Your task to perform on an android device: Go to Google Maps and find directions to  Manorhaven Beach Park for this Saturday and save the address as Escape de ville
Image 0: 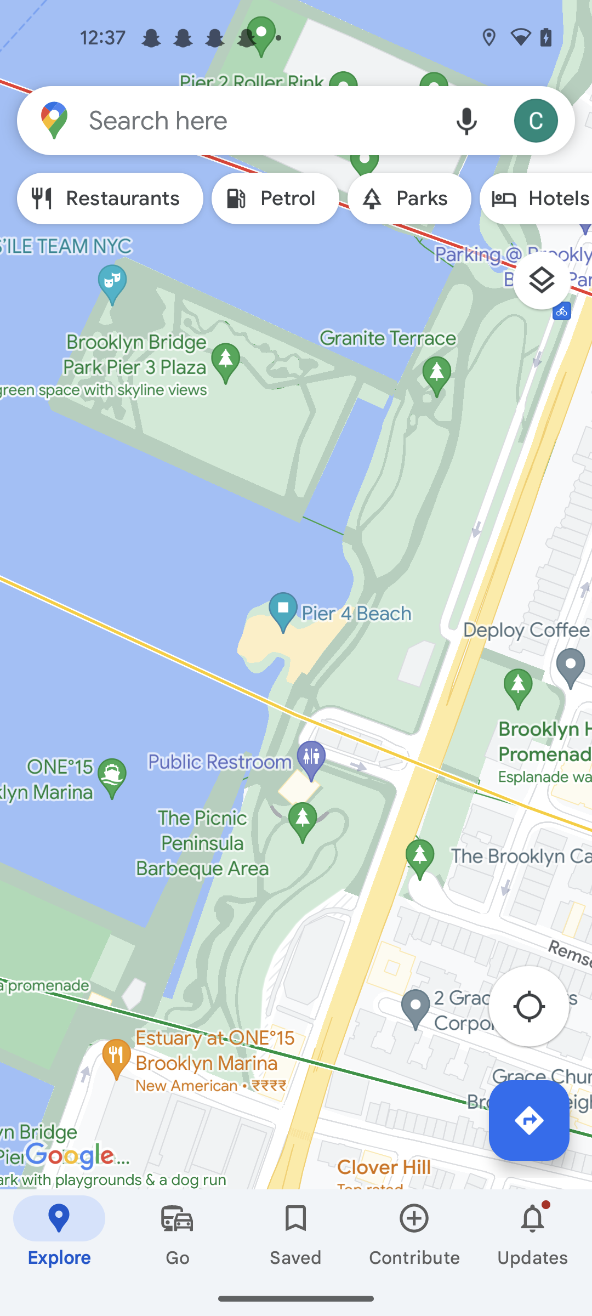
Click on the search bar at the top of the screen 
Step 0: click (260, 120)
Image 1: 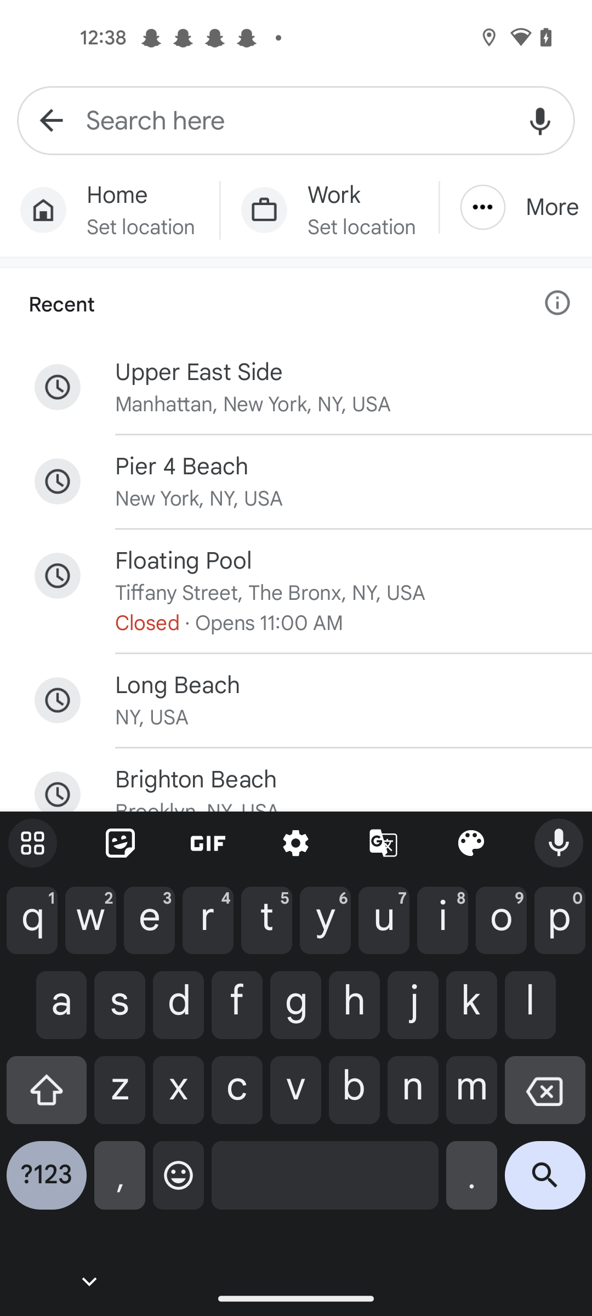
Enter a location as Manorhaven Beach Park
Step 1: type "Manorhaven Beach Park"
Image 2: 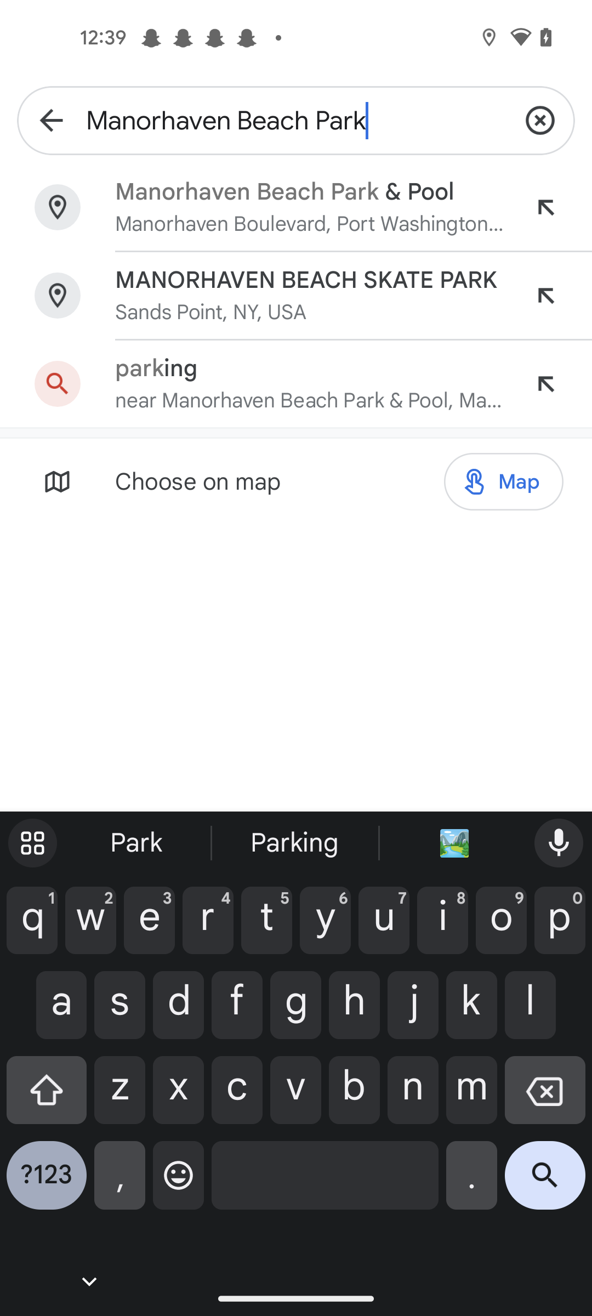
Click on the first result 
Step 2: click (310, 224)
Image 3: 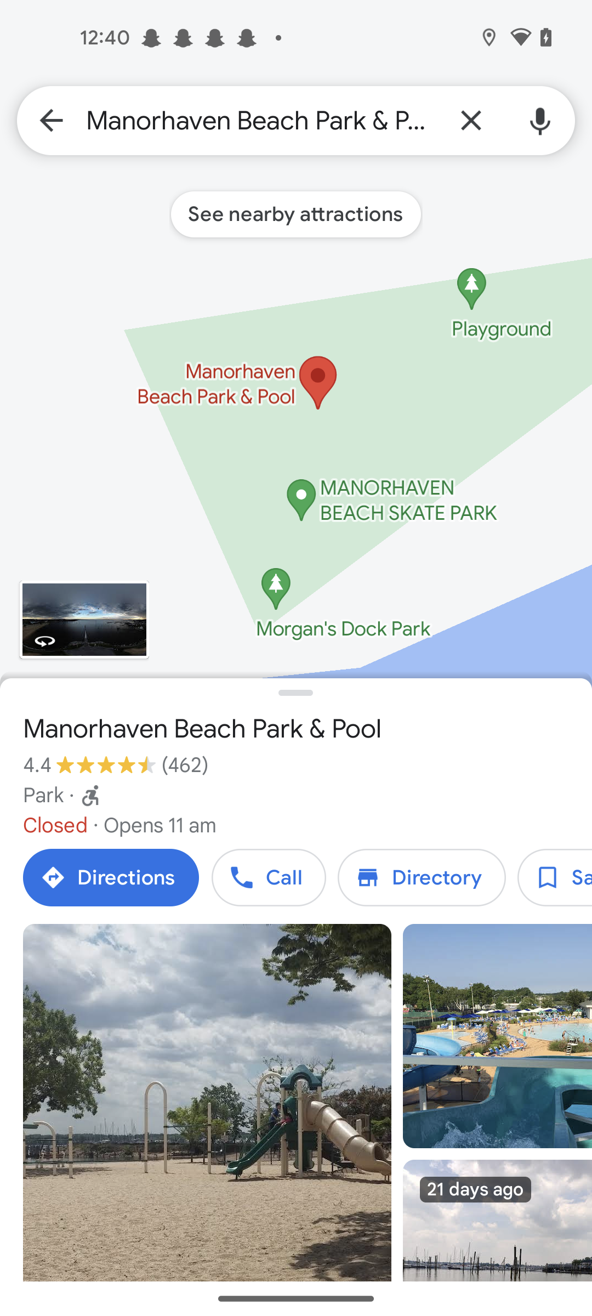
Click on the save icon of the screen
Step 3: click (555, 877)
Image 4: 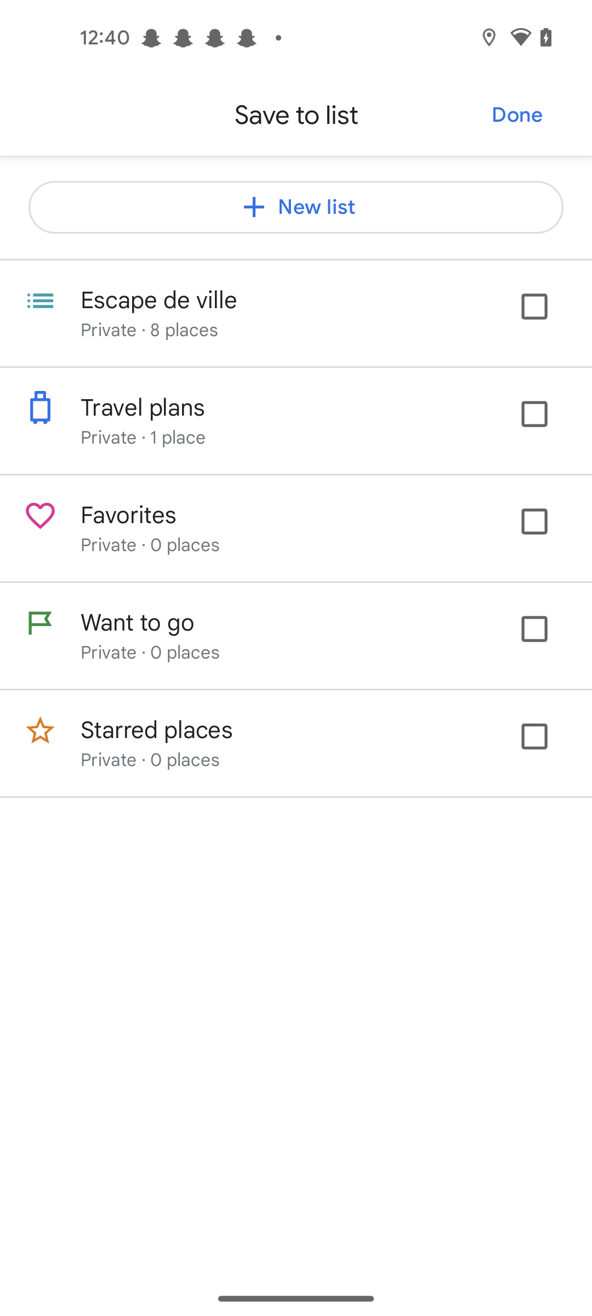
Click on the Escape de ville
Step 4: click (545, 318)
Image 5: 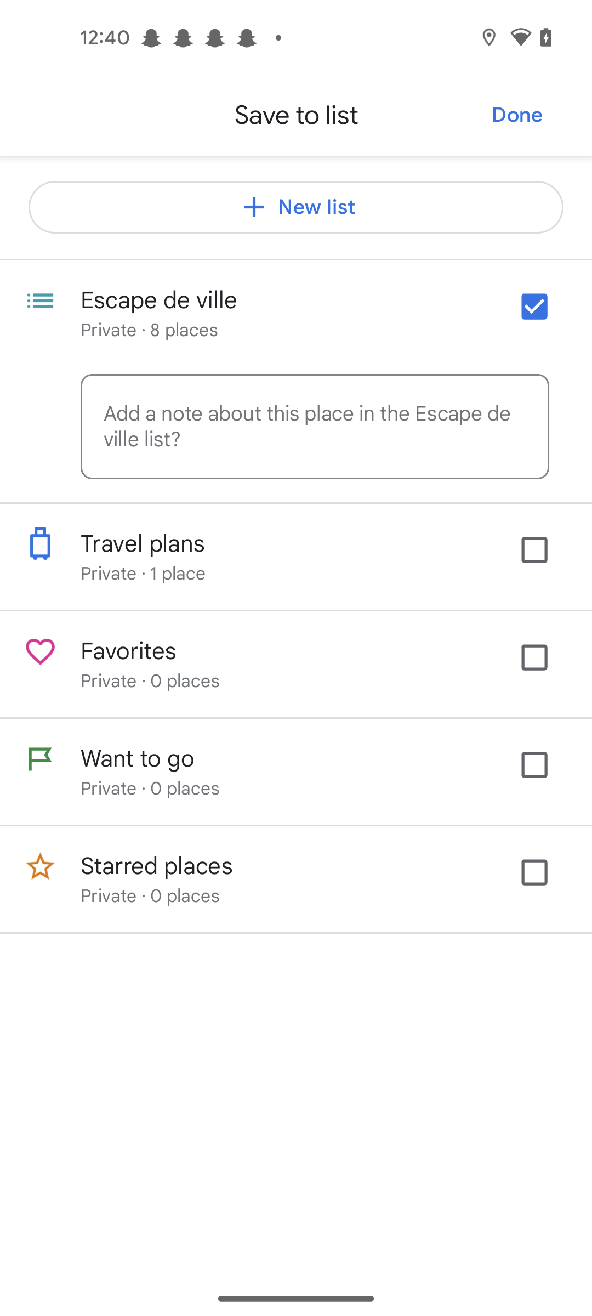
Click on the Done button at the top right corner of the screen 
Step 5: click (517, 115)
Image 6: 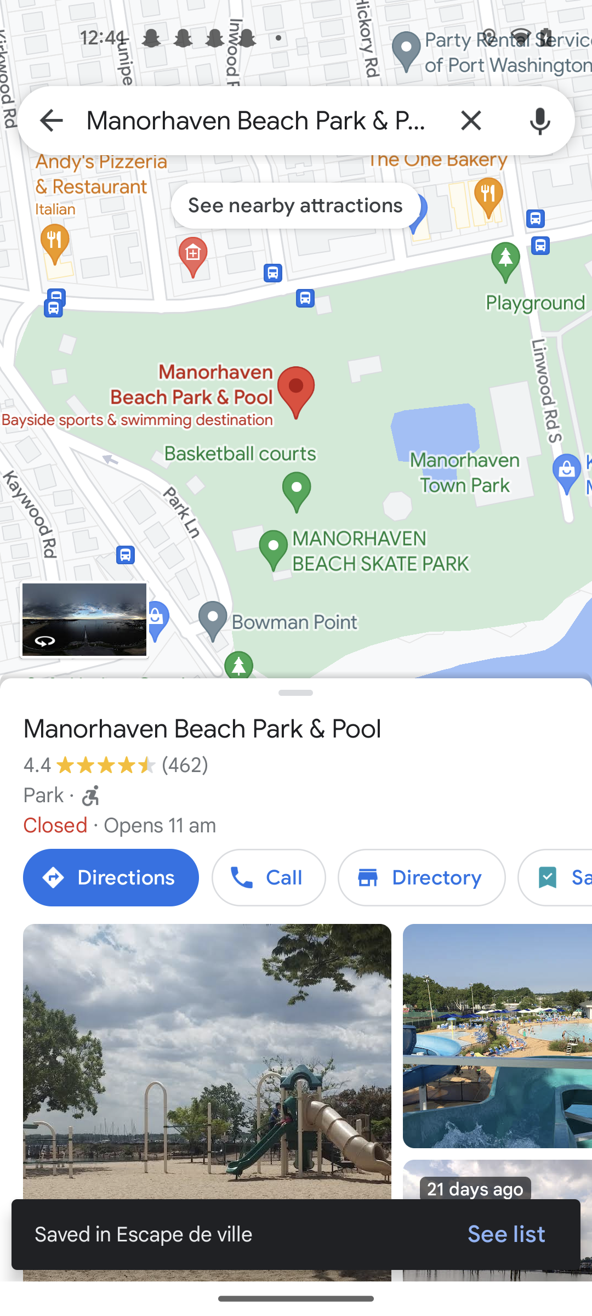
Click on the Directions tab
Step 6: click (111, 877)
Image 7: 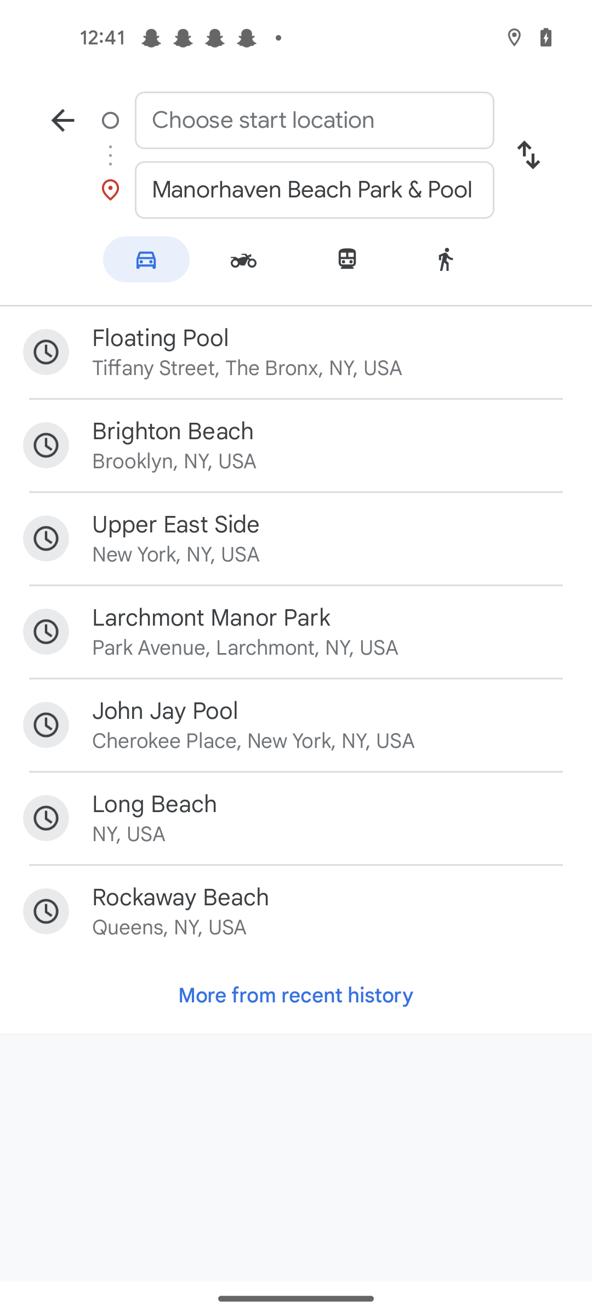
Click on the Choose start location tab
Step 7: click (314, 120)
Image 8: 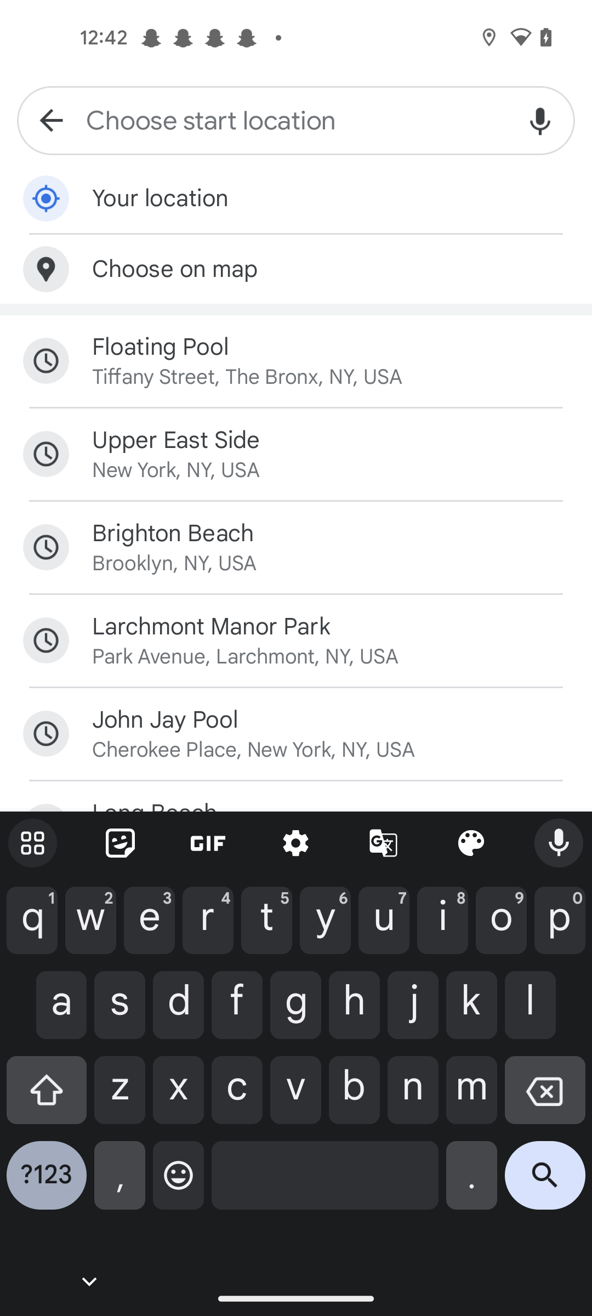
Click on the upper east side location 
Step 8: click (331, 440)
Image 9: 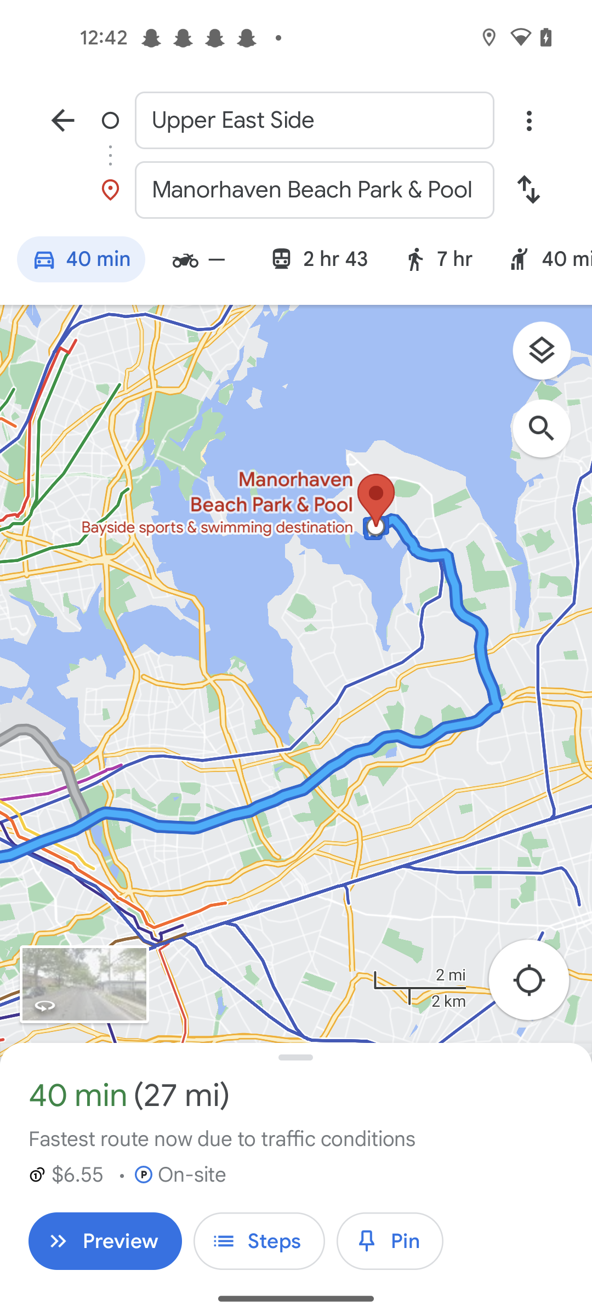
Click on the three dots at the top right corner of the screen
Step 9: click (528, 120)
Image 10: 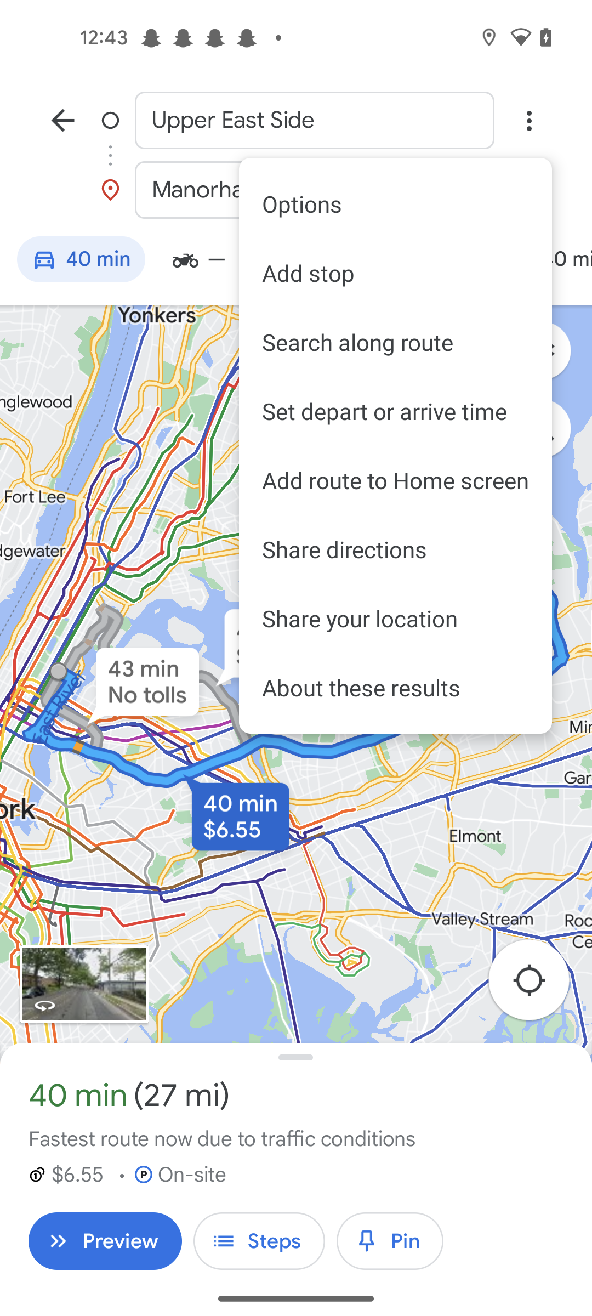
Click on the Set depart or arrive time 
Step 10: click (395, 411)
Image 11: 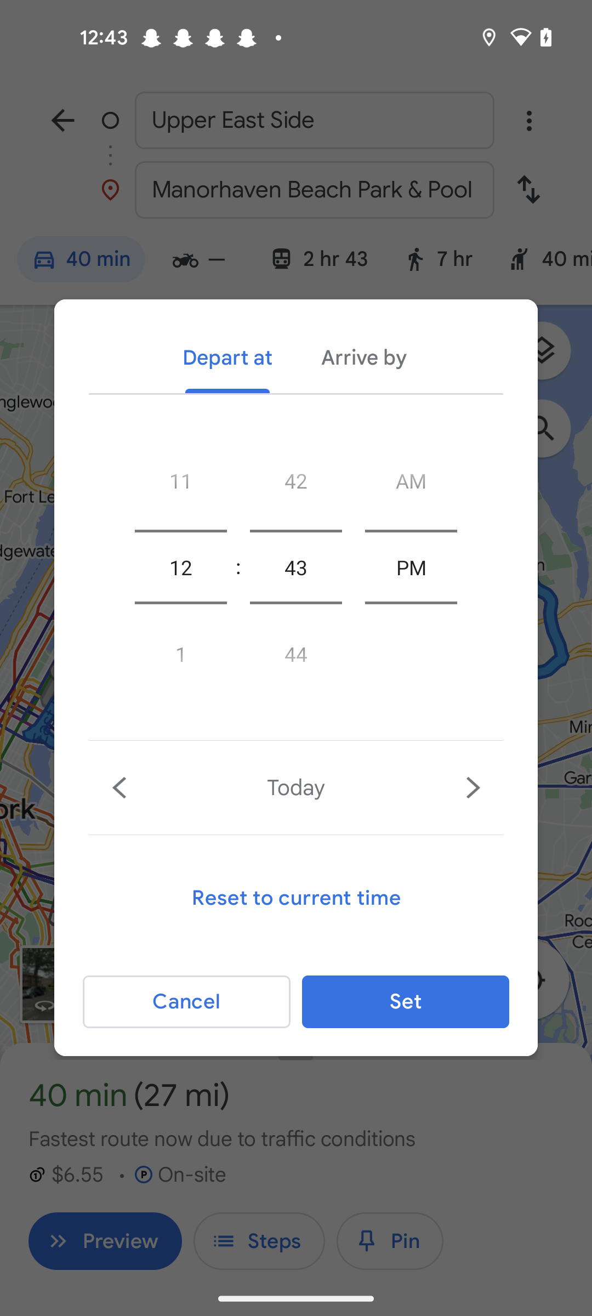
Click on the V fordward icon for set the saturday 
Step 11: click (469, 787)
Image 12: 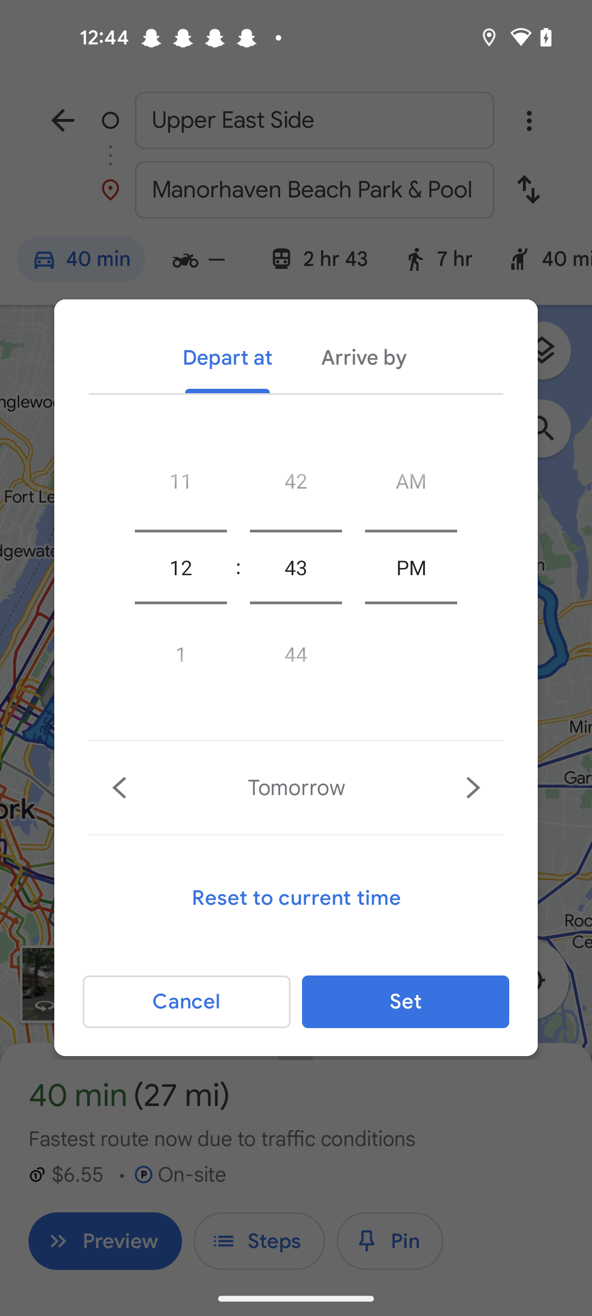
Click on the V fordward icon for set the saturday 
Step 12: click (469, 787)
Image 13: 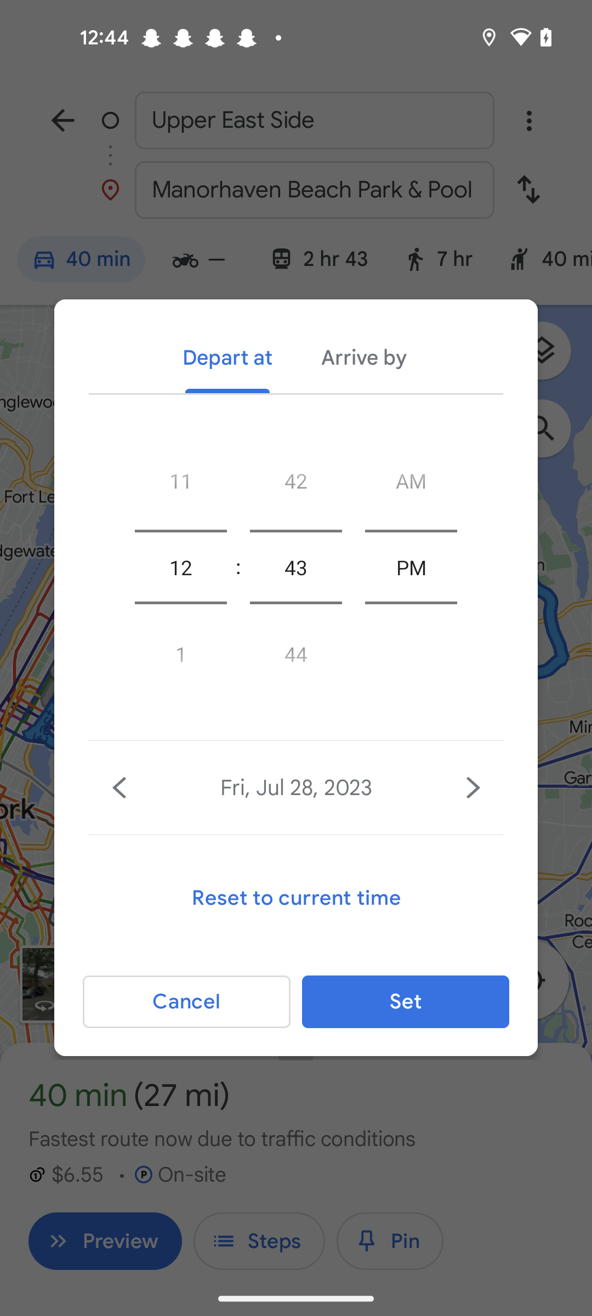
Click on the V fordward icon for set the saturday 
Step 13: click (469, 787)